Your task to perform on an android device: Since I need to work on my full body to get in shape, I will select the full body challenge.
Image 0: 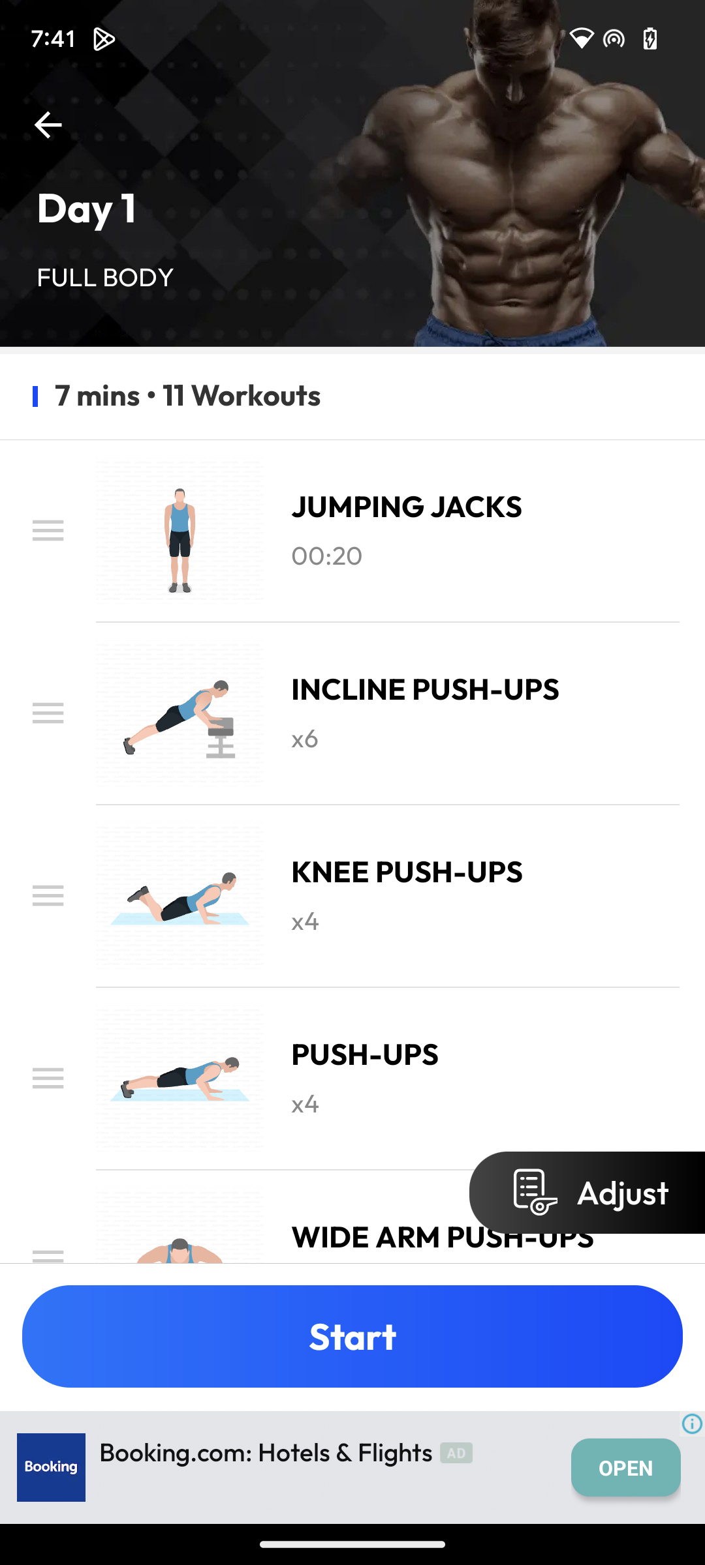
Click on the top arrow in left.
Step 0: click (31, 125)
Image 1: 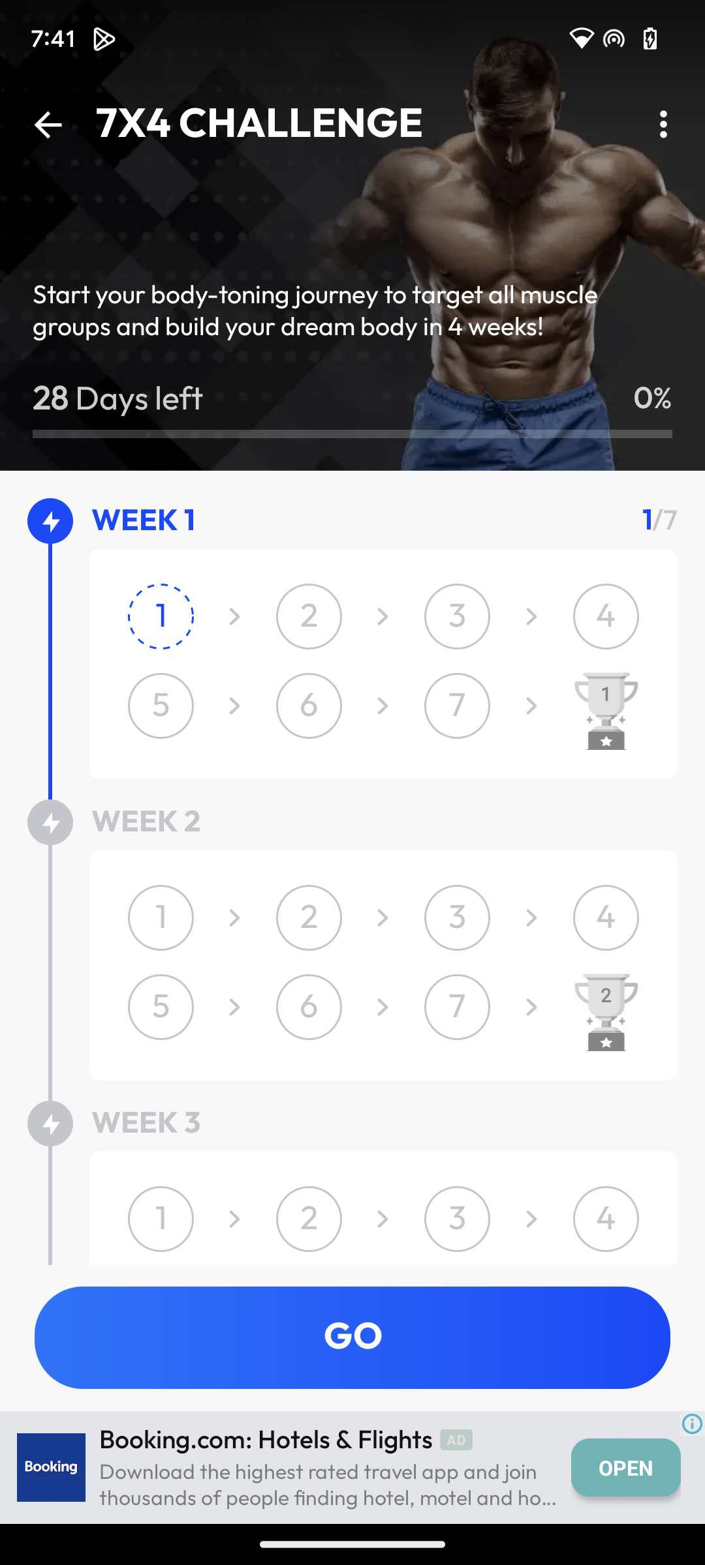
Click on the top arrow in left.
Step 1: click (36, 125)
Image 2: 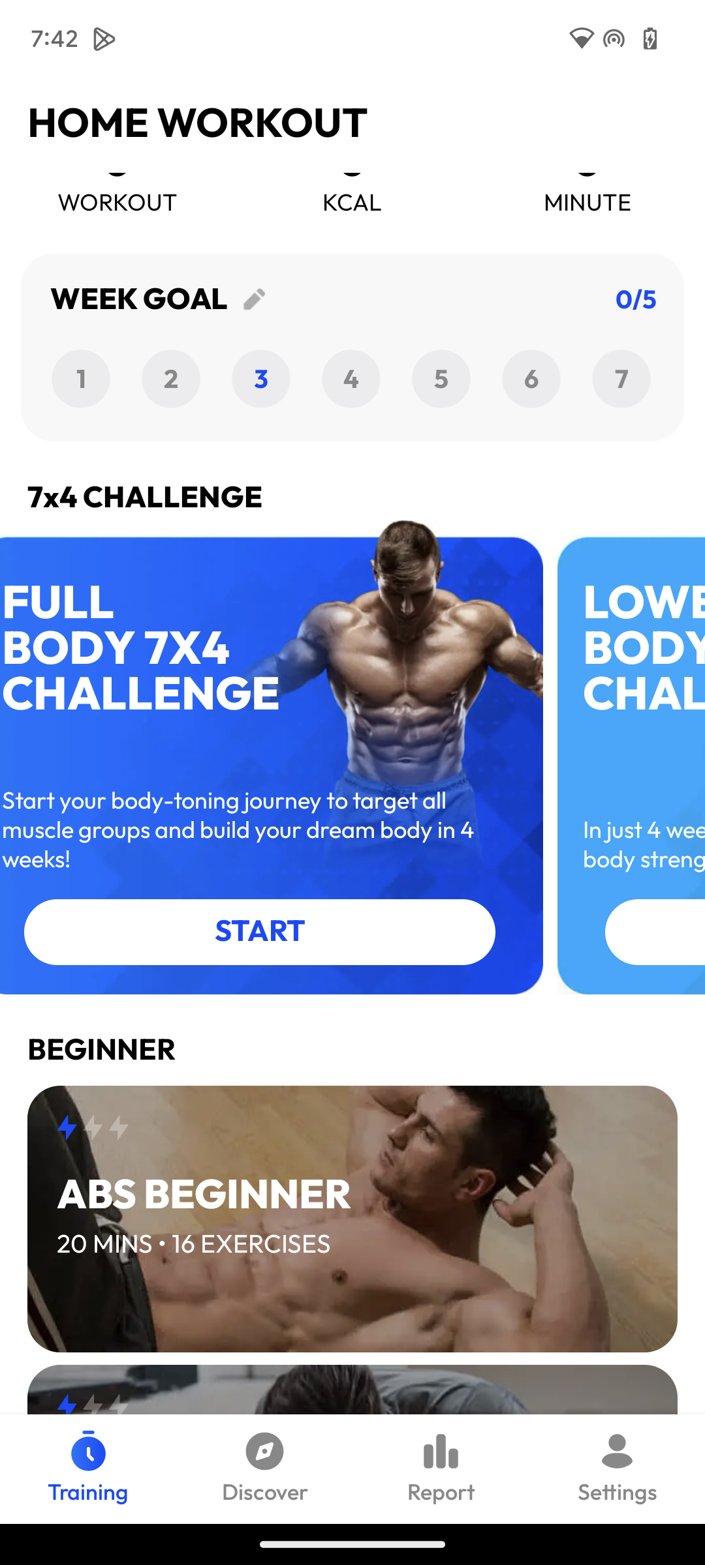
Select the full body challenge.
Step 2: click (260, 932)